Your task to perform on an android device: Open the Taskito app and create a task for Dance class.
Image 0: 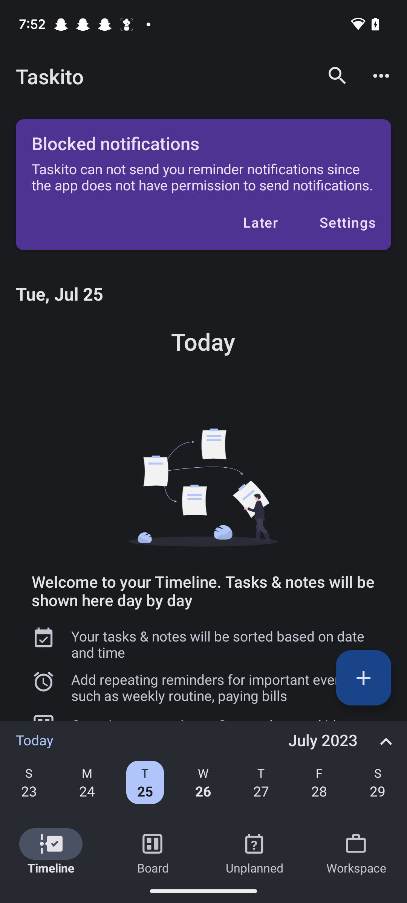
Open the Taskito app
Step 0: open app "Taskito"
Image 1: 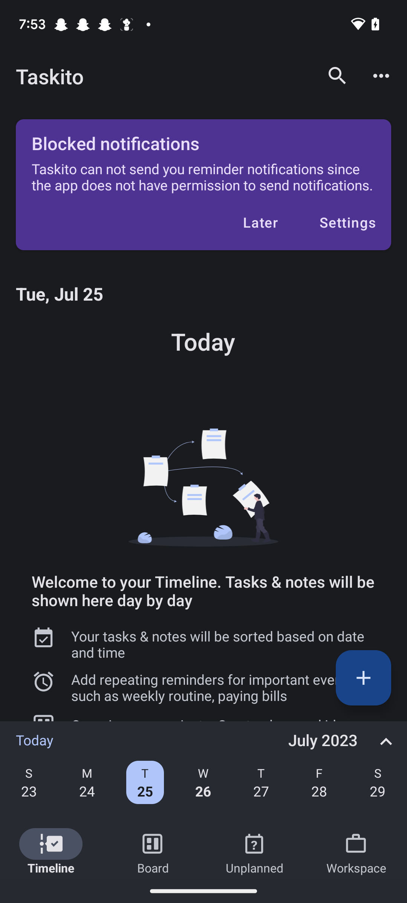
Click on the + icon at the bottom right of the screen
Step 1: click (223, 687)
Image 2: 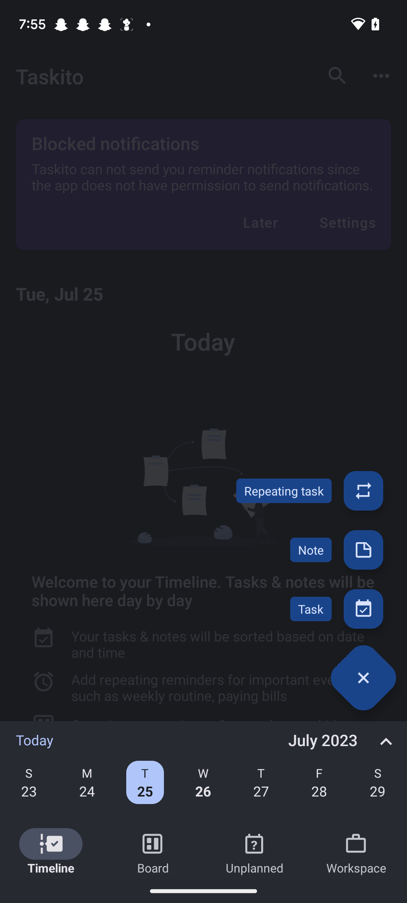
Click on the Task option
Step 2: click (203, 591)
Image 3: 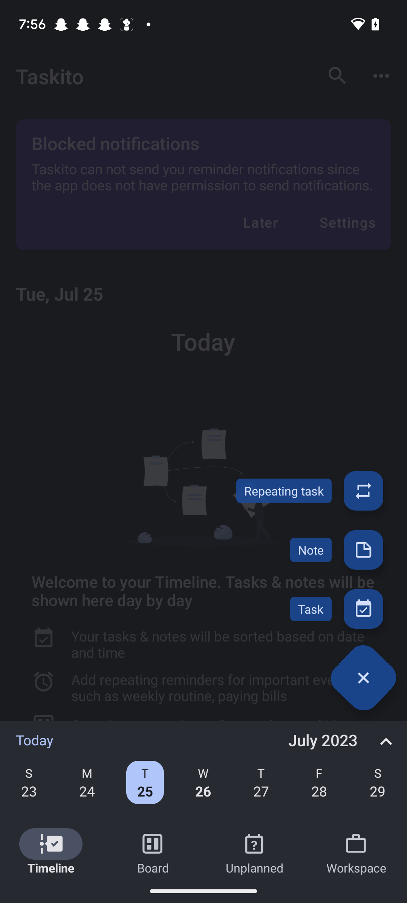
Click on the Task option
Step 3: wait
Image 4: 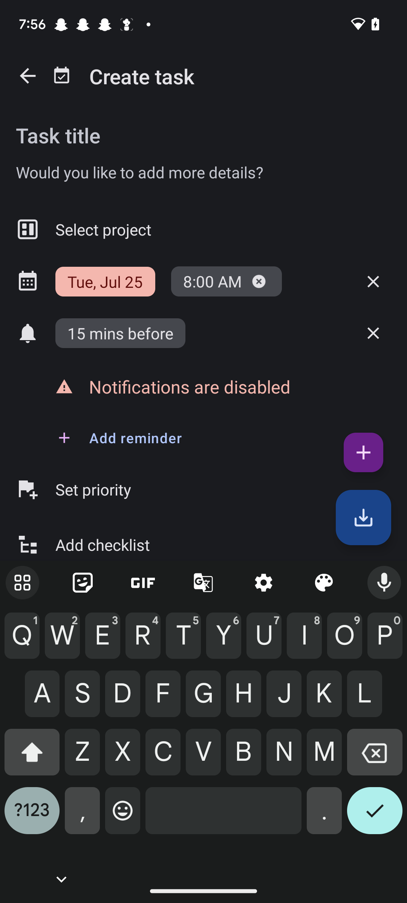
Type the task name as Dance class
Step 4: type "Dance class"
Image 6: 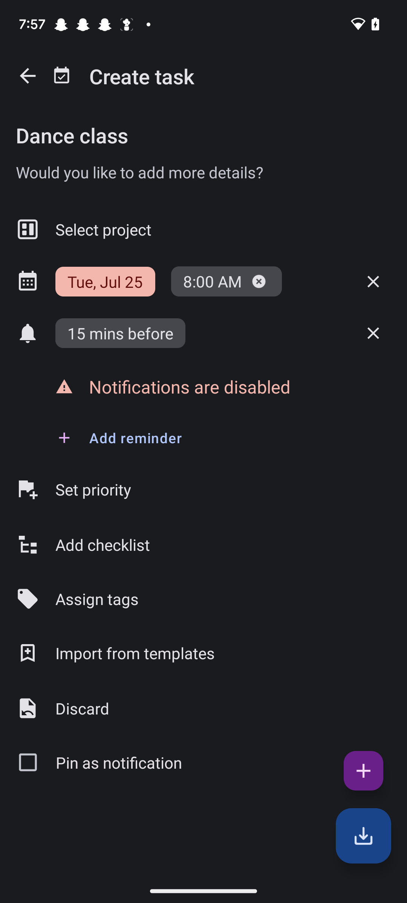
Click on the save icon at the bottom right corner of the screen
Step 6: click (363, 835)